Your task to perform on an android device: set up an account for me on the FitAI app and enter my details. Gender:female", height: 155", weight: "60kg", age: "48 years goal: "keep Fit" Name- "Amelia" Experience: "Totally newbie" Equipment-"Full Gym".
Image 1: 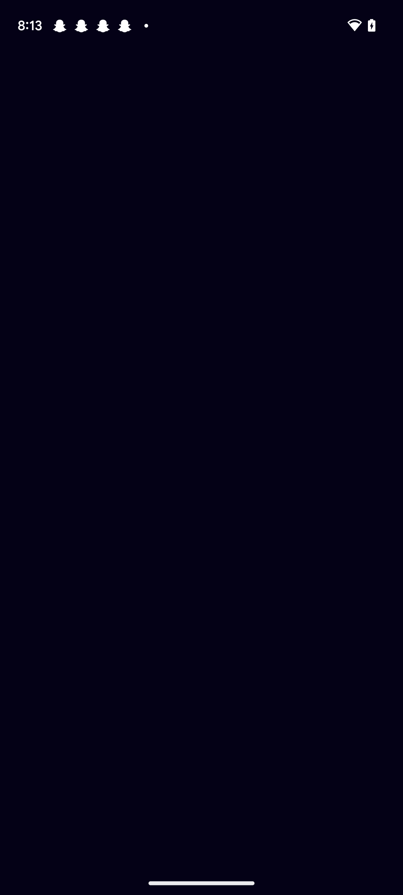
Open the FitAI app.
Step 1: wait
Image 3: 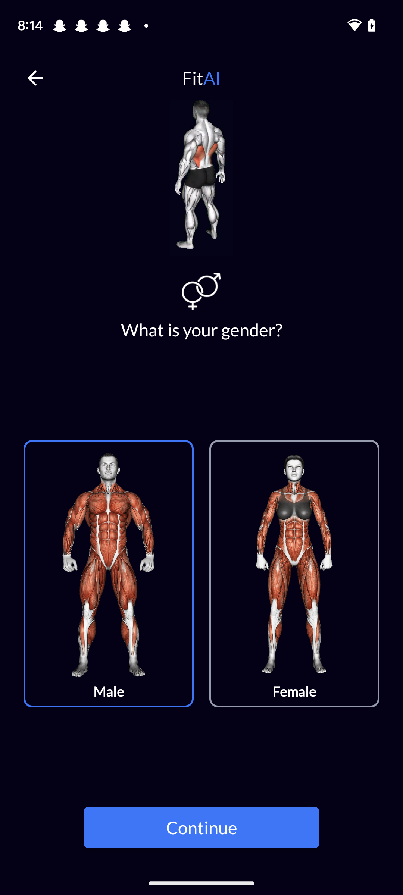
Click on the "female" tab.
Step 3: click (294, 565)
Image 4: 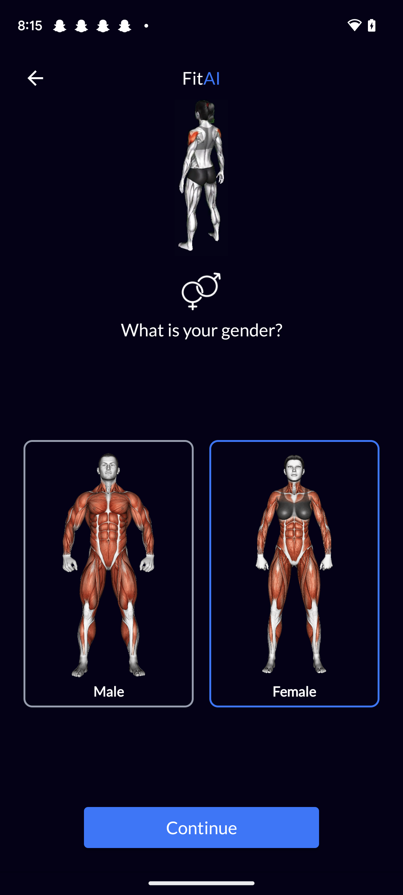
Click on the "Continue" Tab at the bottom.
Step 4: click (201, 827)
Image 5: 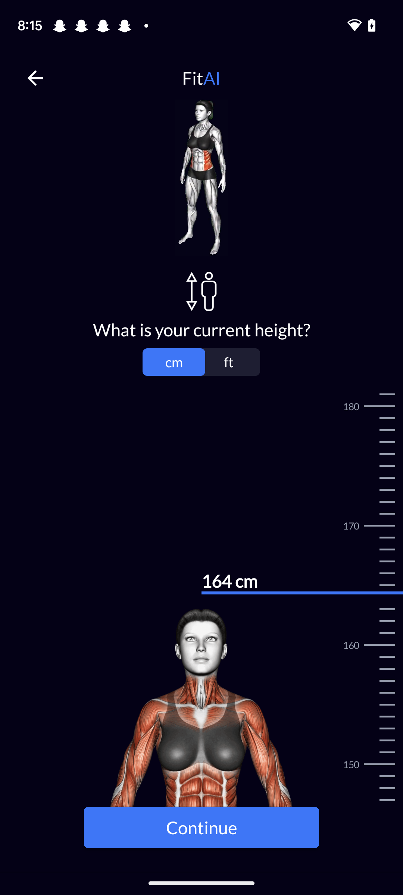
Swipe the height chart to set the Height 155 CM.
Step 5: scroll down
Image 6: 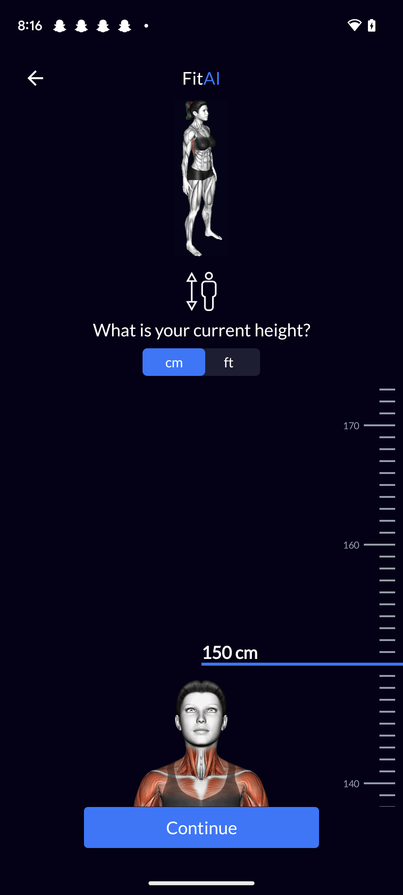
Swipe the height chart to set the Height 155 CM.
Step 6: scroll up
Image 7: 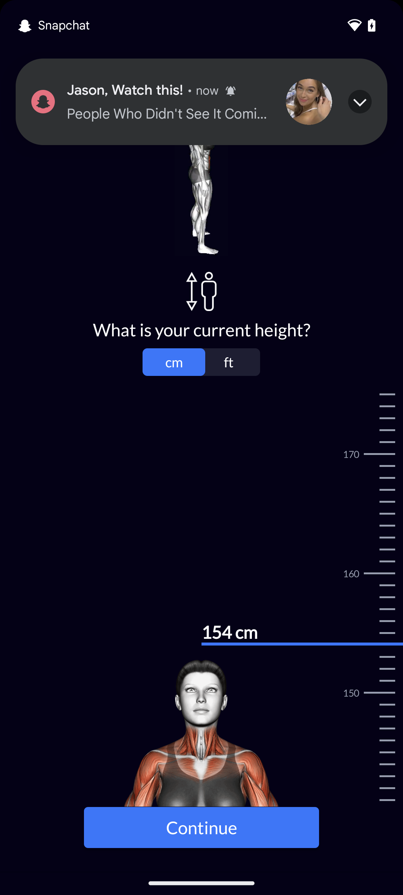
Swipe the height chart to set the Height 155 CM.
Step 7: scroll up
Image 8: 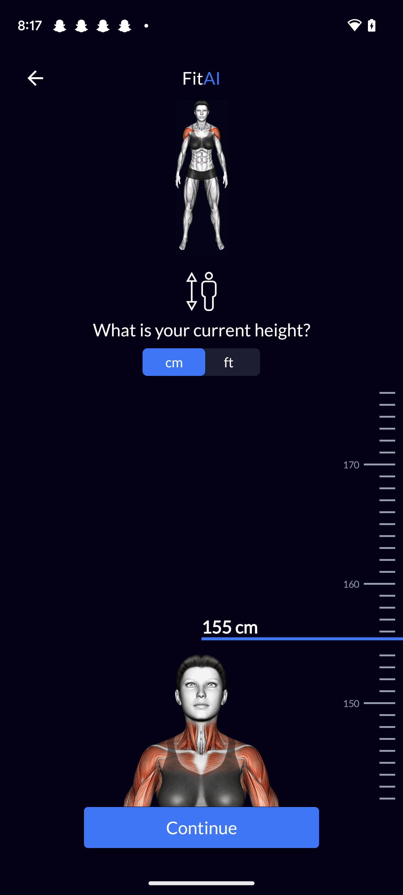
Click on the "Continue" Tab at the bottom.
Step 8: click (201, 827)
Image 10: 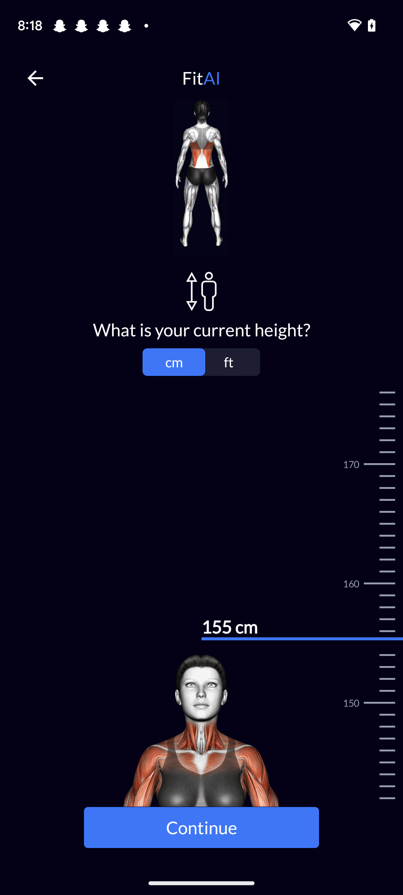
Swipe the  Weight Chart to set  weight at "60 Kg"
Step 10: wait
Image 11: 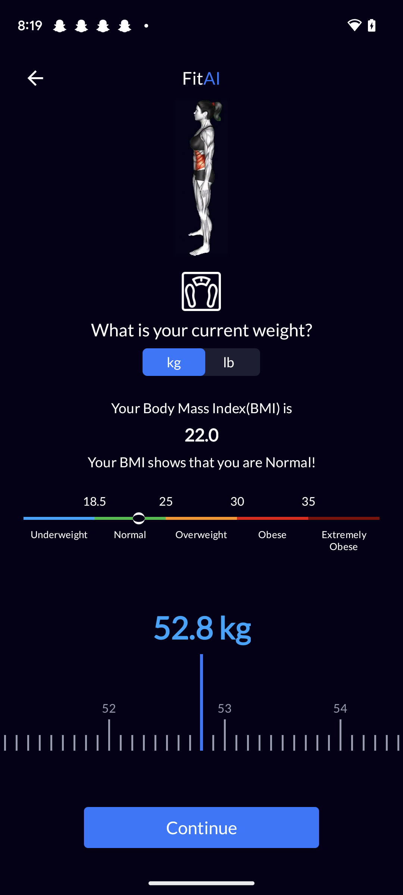
Swipe the  Weight Chart to set  weight at "60 Kg"
Step 11: scroll right
Image 12: 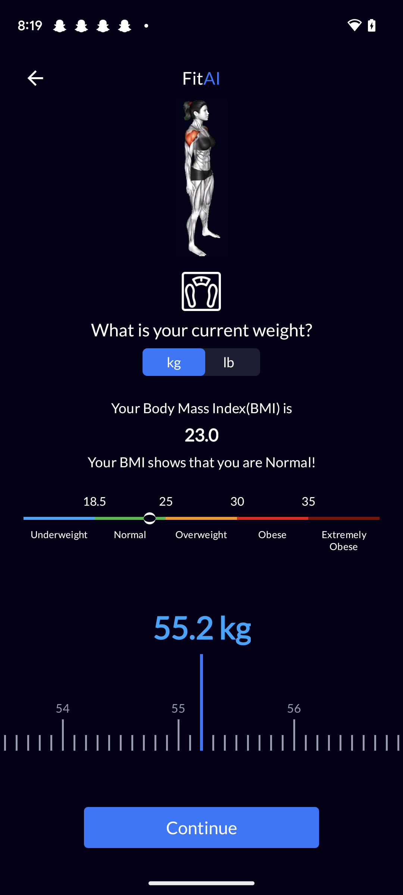
Swipe the  Weight Chart to set  weight at "60 Kg"
Step 12: scroll right
Image 13: 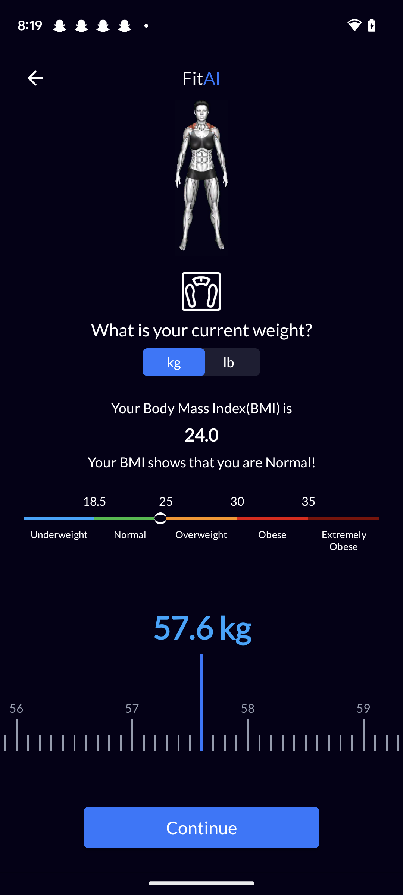
Swipe the  Weight Chart to set  weight at "60 Kg"
Step 13: scroll right
Image 14: 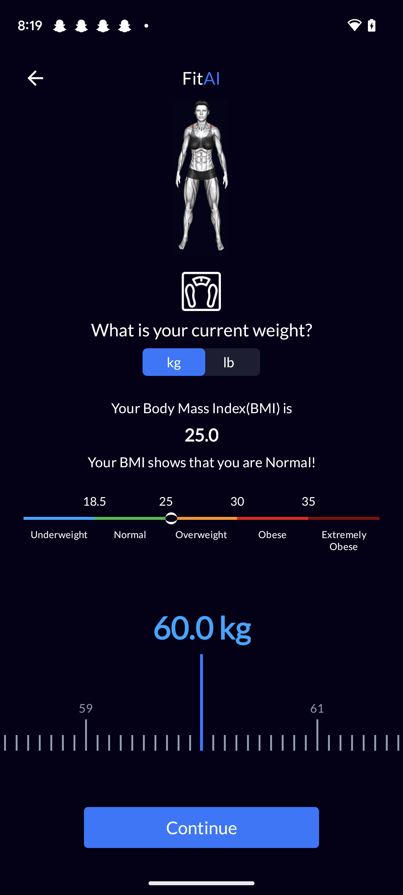
Click on the "Continue" Tab at the bottom.
Step 14: click (201, 827)
Image 16: 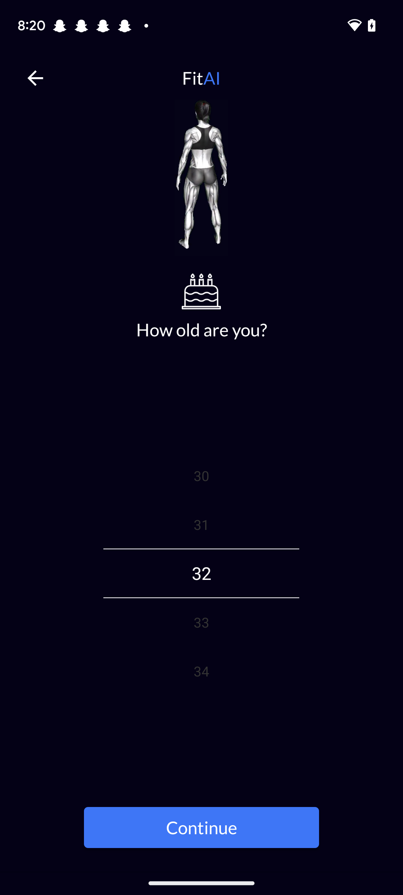
Swipe up the Age Chart to set the age at "48".
Step 16: scroll down
Image 17: 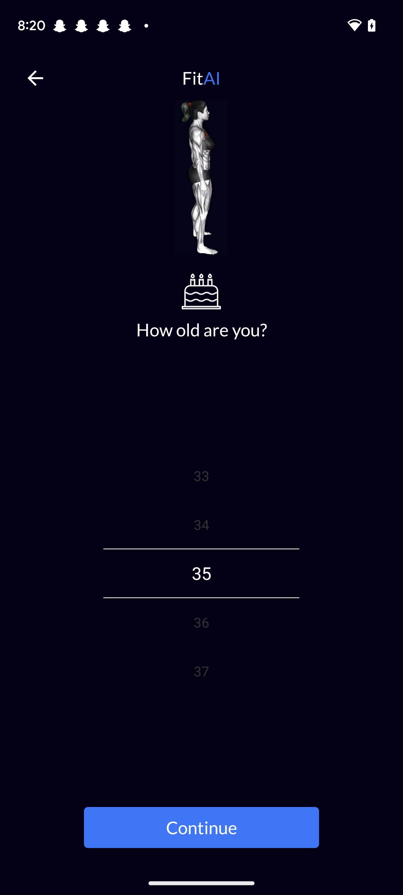
Swipe up the Age Chart to set the age at "48".
Step 17: scroll down
Image 18: 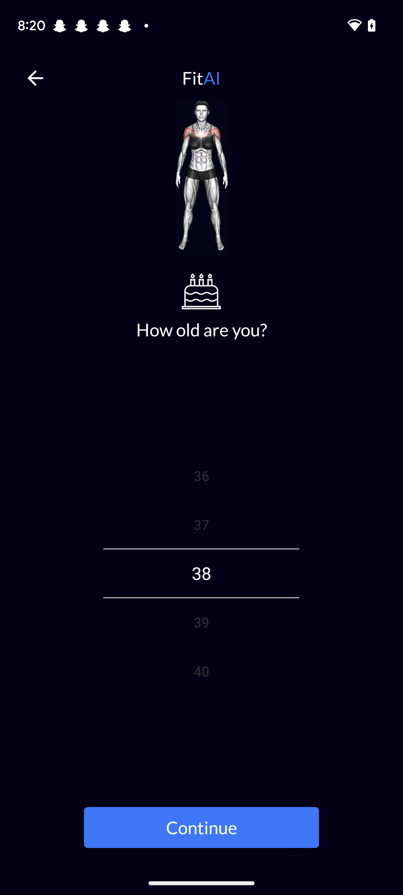
Swipe up the Age Chart to set the age at "48".
Step 18: scroll down
Image 19: 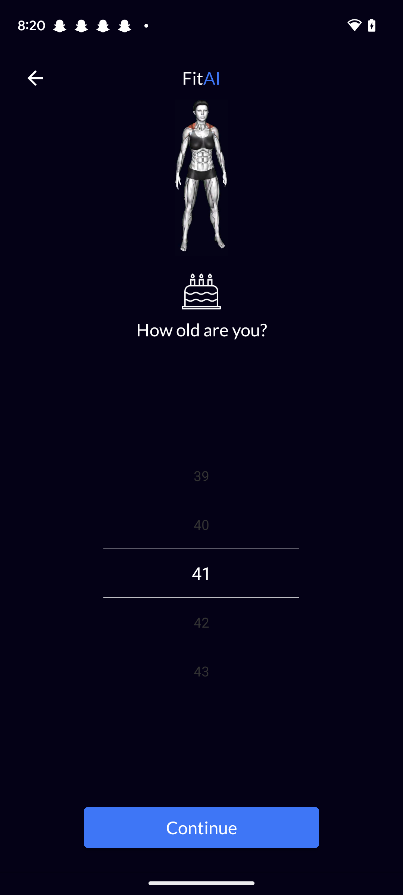
Swipe up the Age Chart to set the age at "48".
Step 19: scroll down
Image 20: 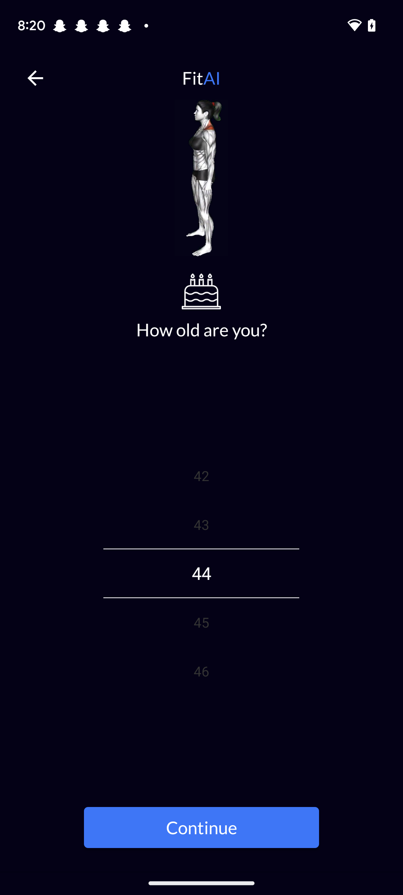
Swipe up the Age Chart to set the age at "48".
Step 20: scroll down
Image 21: 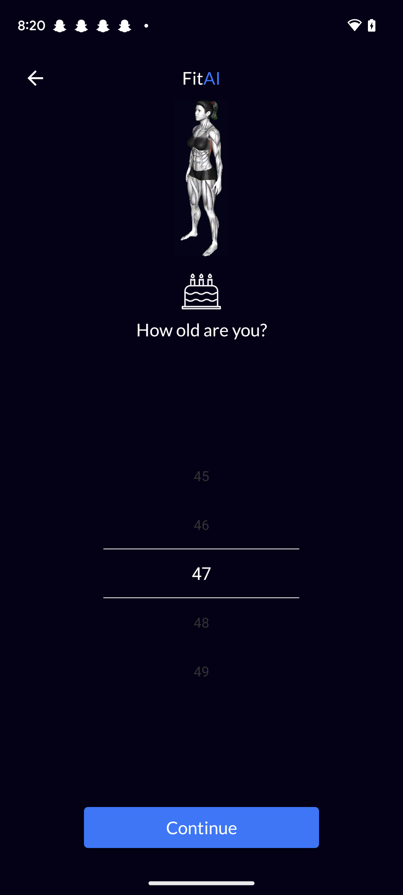
Swipe up the Age Chart to set the age at "48".
Step 21: scroll down
Image 22: 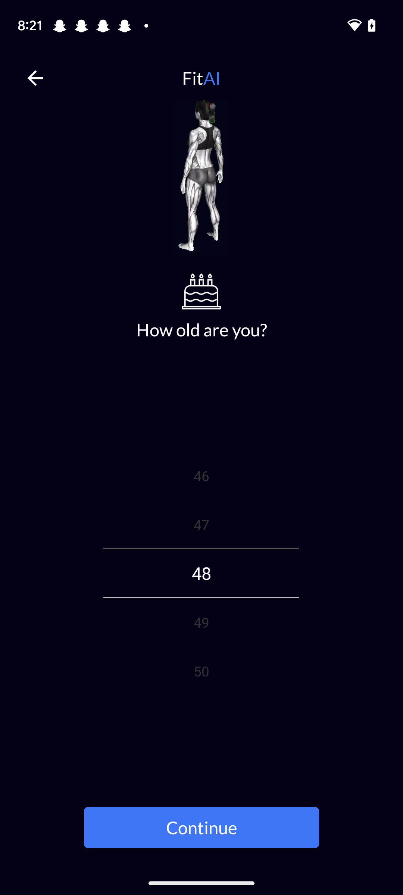
Click on the "Continue" Tab at the bottom.
Step 22: click (201, 827)
Image 23: 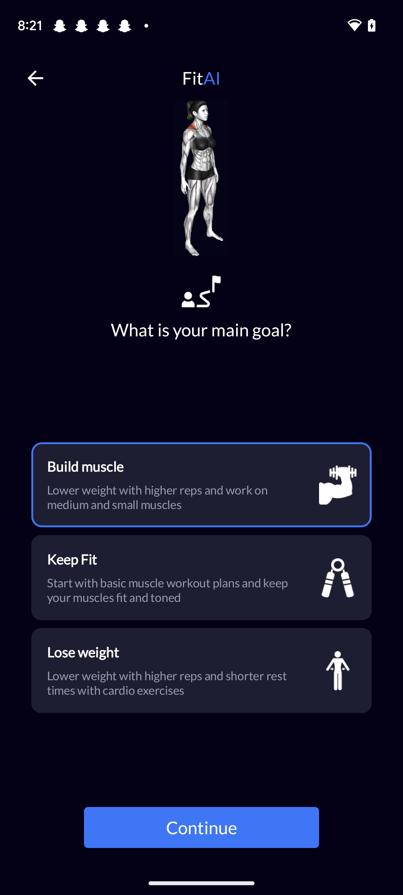
Select the Tab "keep Fit".
Step 23: click (72, 559)
Image 24: 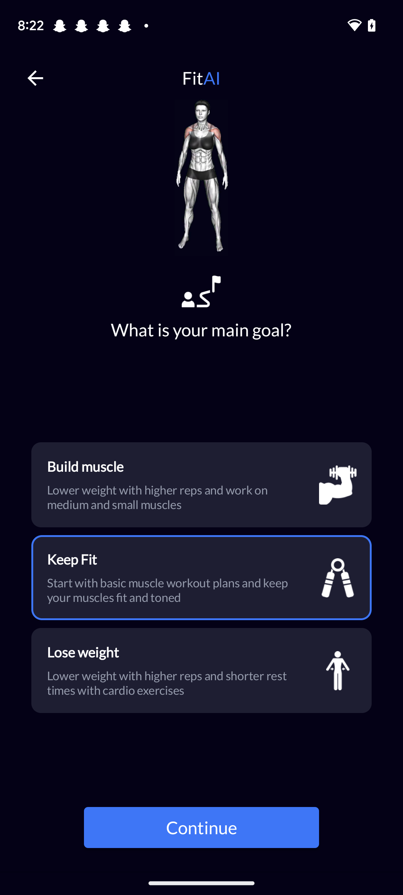
Click on the "Continue" Tab at the bottom.
Step 24: click (201, 827)
Image 25: 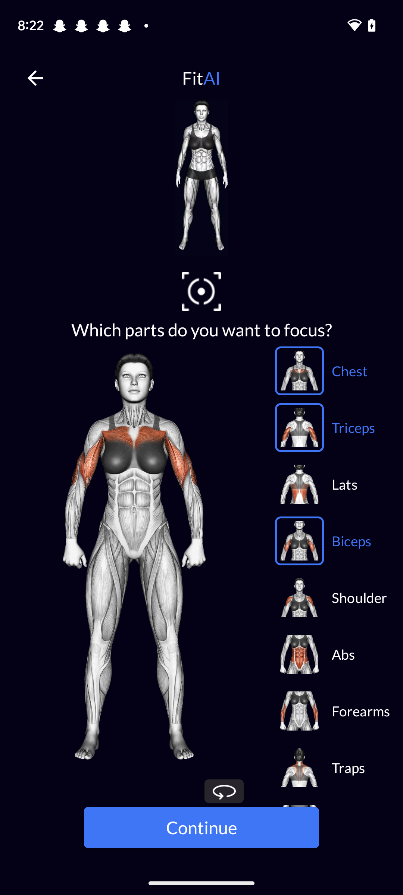
Click on the "Continue" Tab at the bottom.
Step 25: click (201, 827)
Image 26: 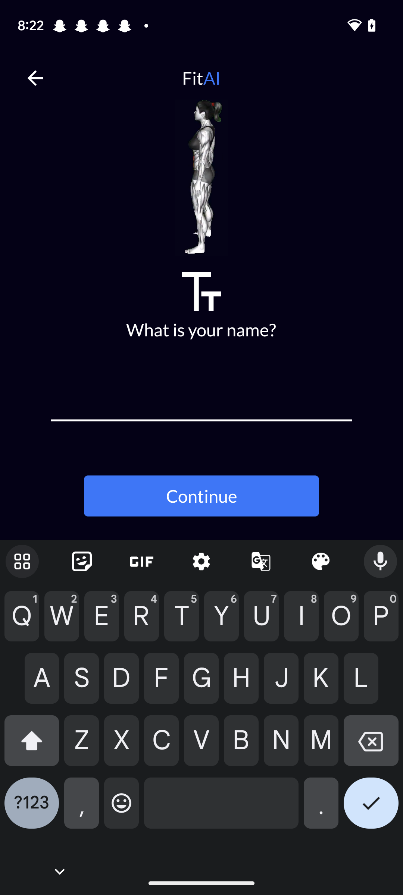
Type the Name "Amelia" in the input box.
Step 26: type "Amelia"
Image 27: 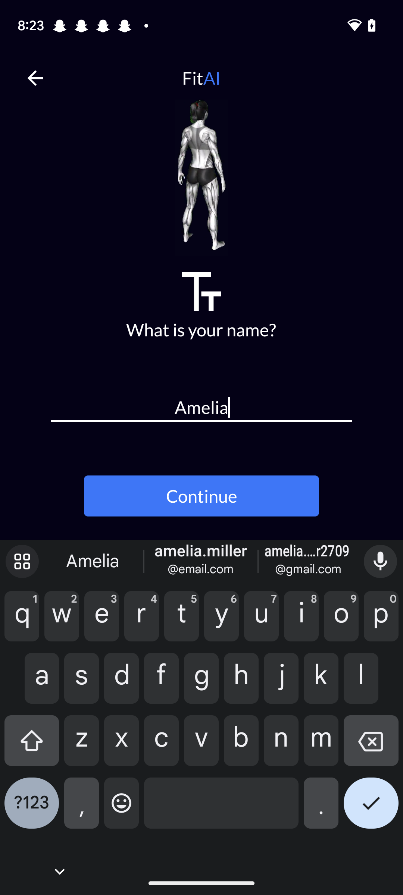
Click on the "Continue" Tab.
Step 27: click (201, 496)
Image 28: 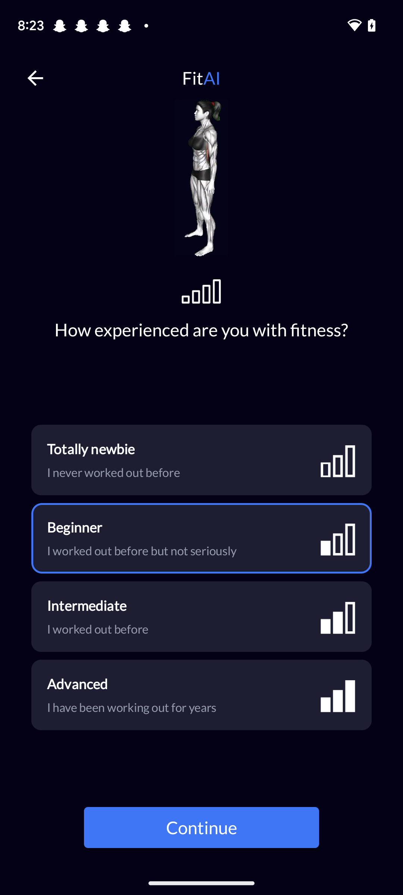
Select the Tab "Totally Newbie".
Step 28: click (91, 449)
Image 29: 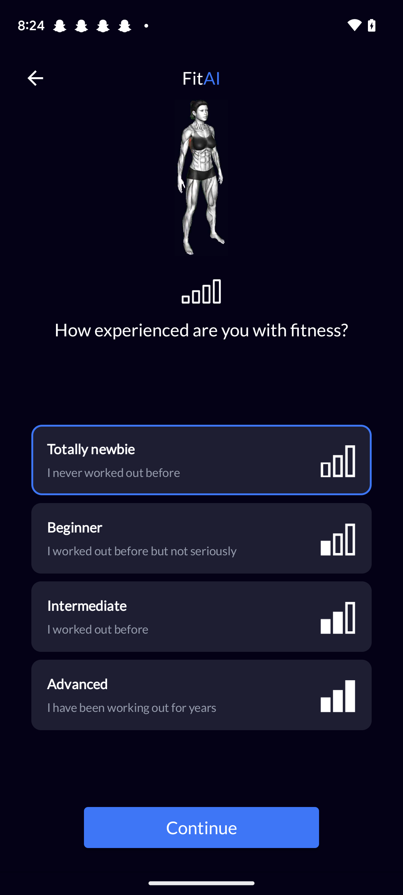
Click on the "Continue" Tab at the bottom.
Step 29: click (201, 827)
Image 30: 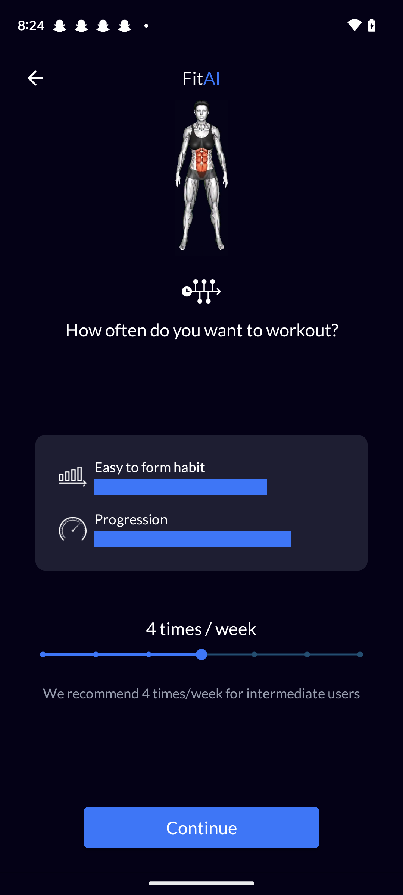
Click on the "Continue" Tab at the bottom.
Step 30: click (201, 827)
Image 31: 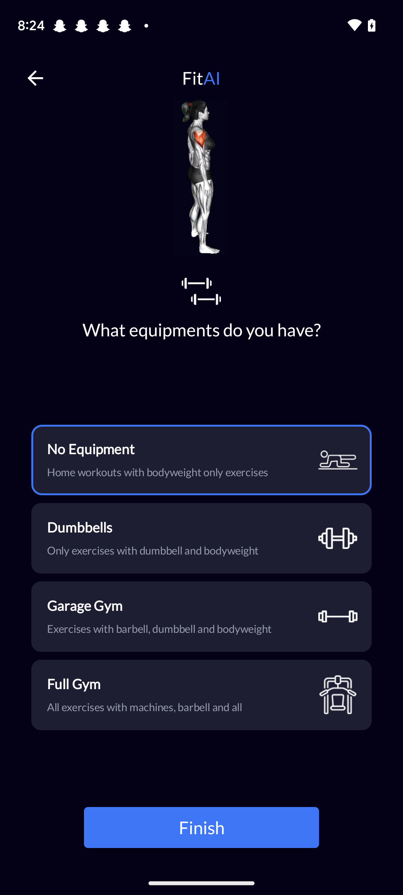
select the tab "Full Gym".
Step 31: click (201, 827)
Image 32: 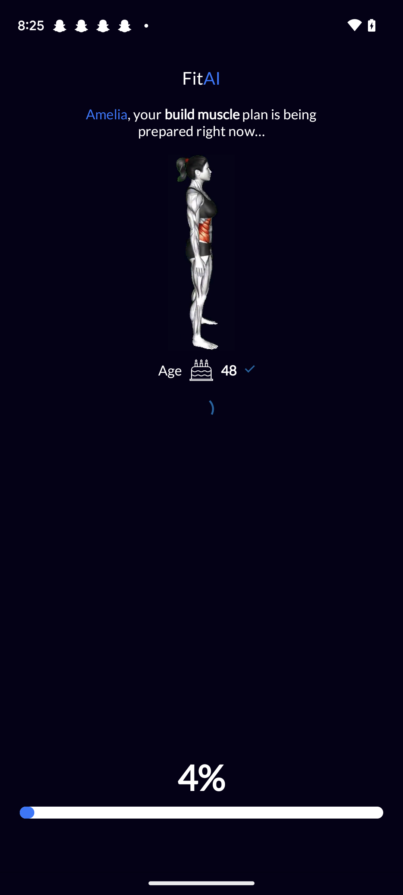
select the tab "Full Gym".
Step 32: wait